Your task to perform on an android device: Edit the title of Bdp scholl note to College  
Image 0: 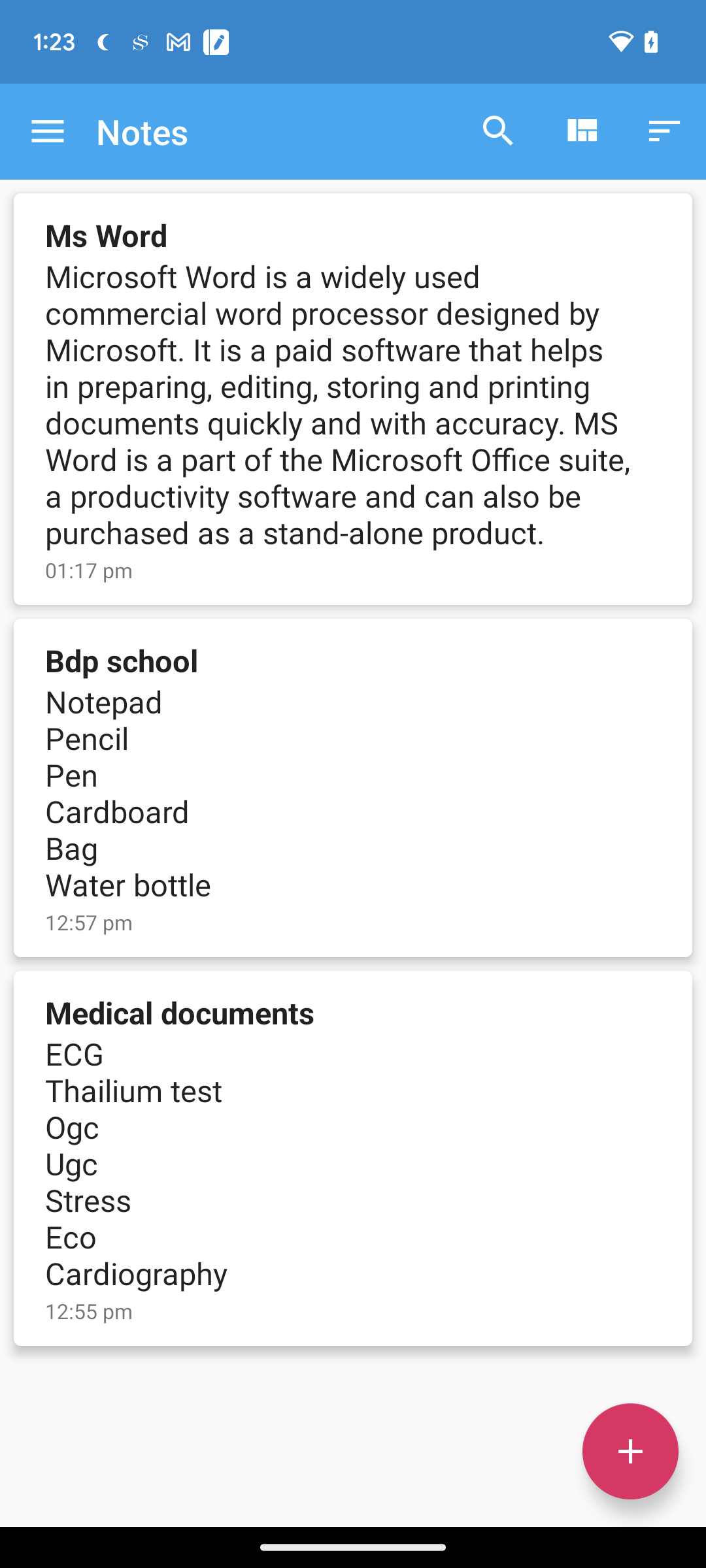
click on the Bdp School 
Step 0: click (342, 787)
Image 1: 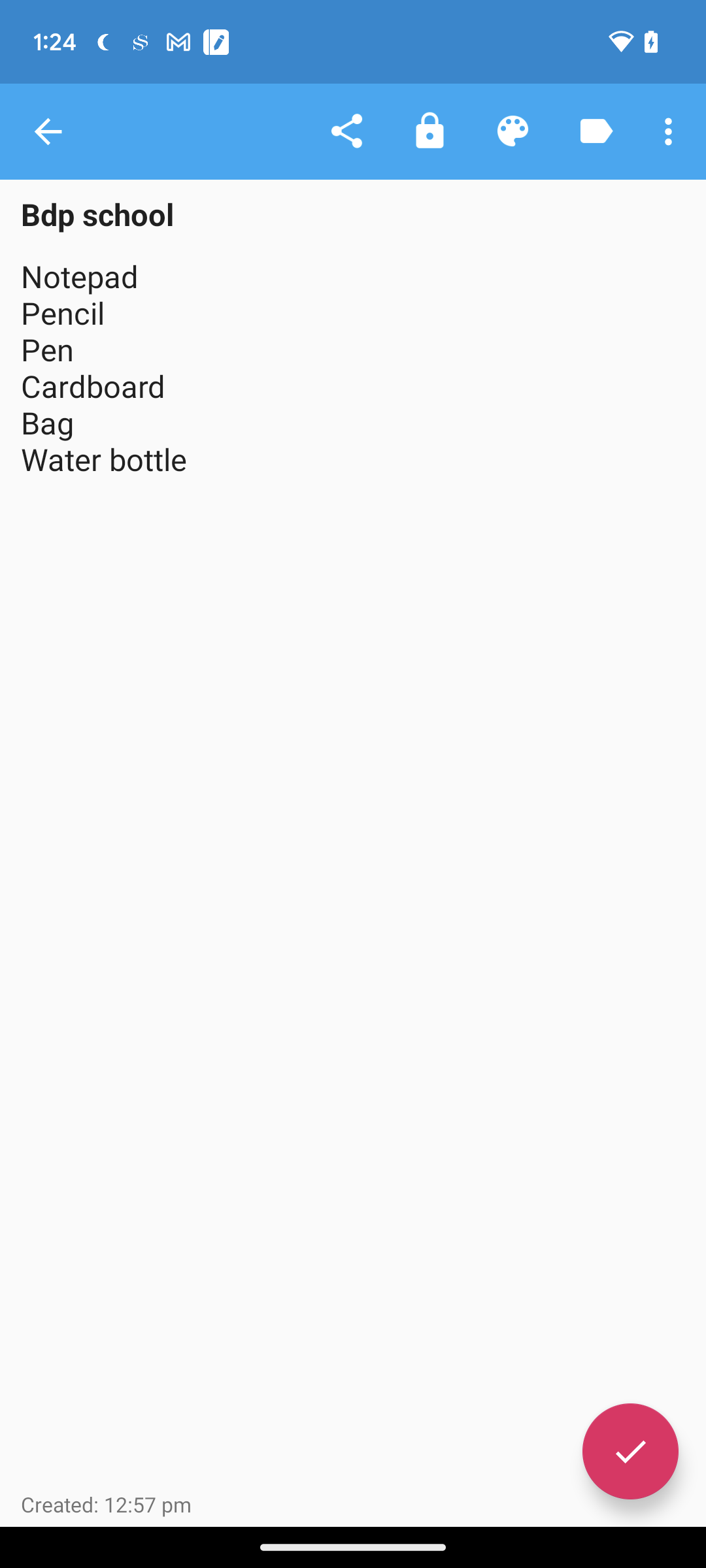
clear the text Bdp school
Step 1: click (353, 214)
Image 2: 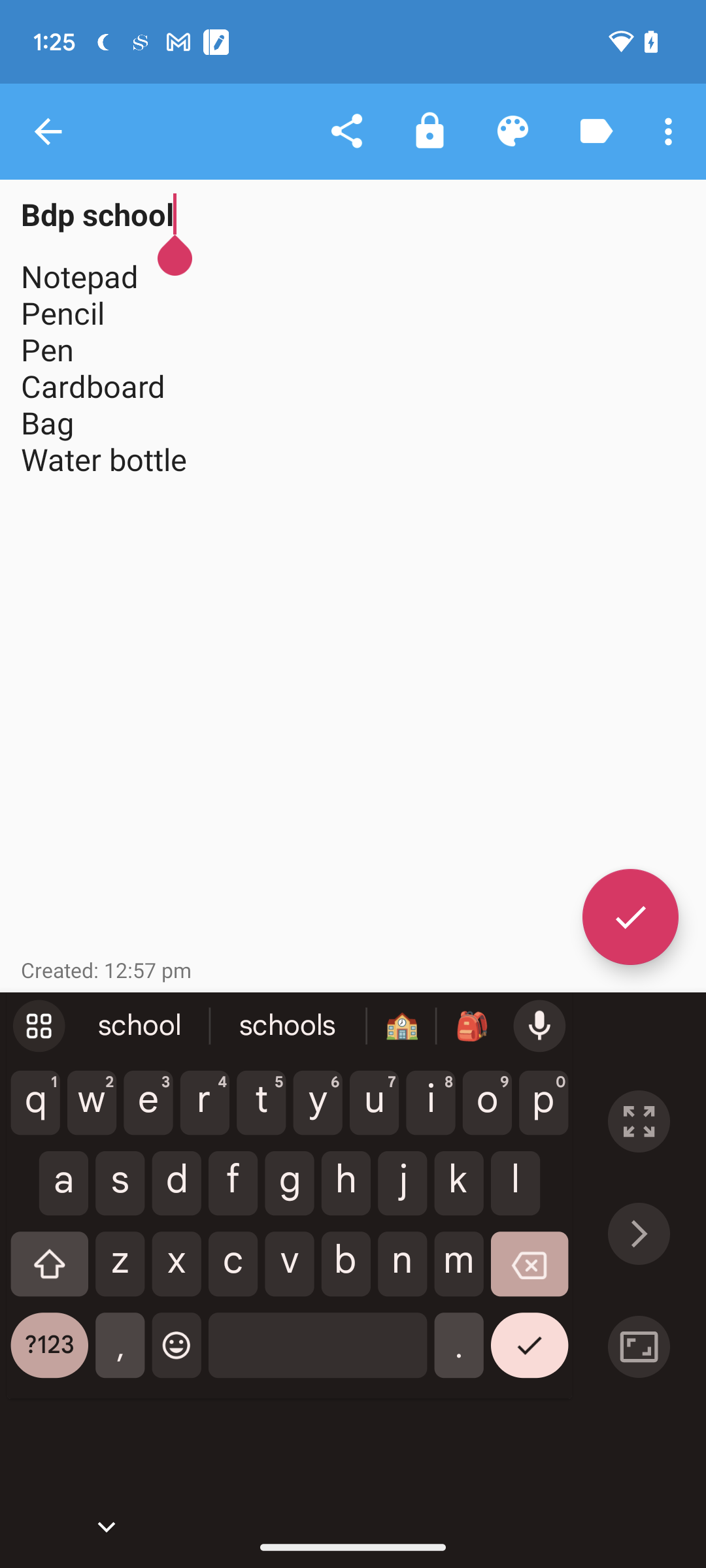
clear the text Bdp school
Step 2: click (353, 214)
Image 3: 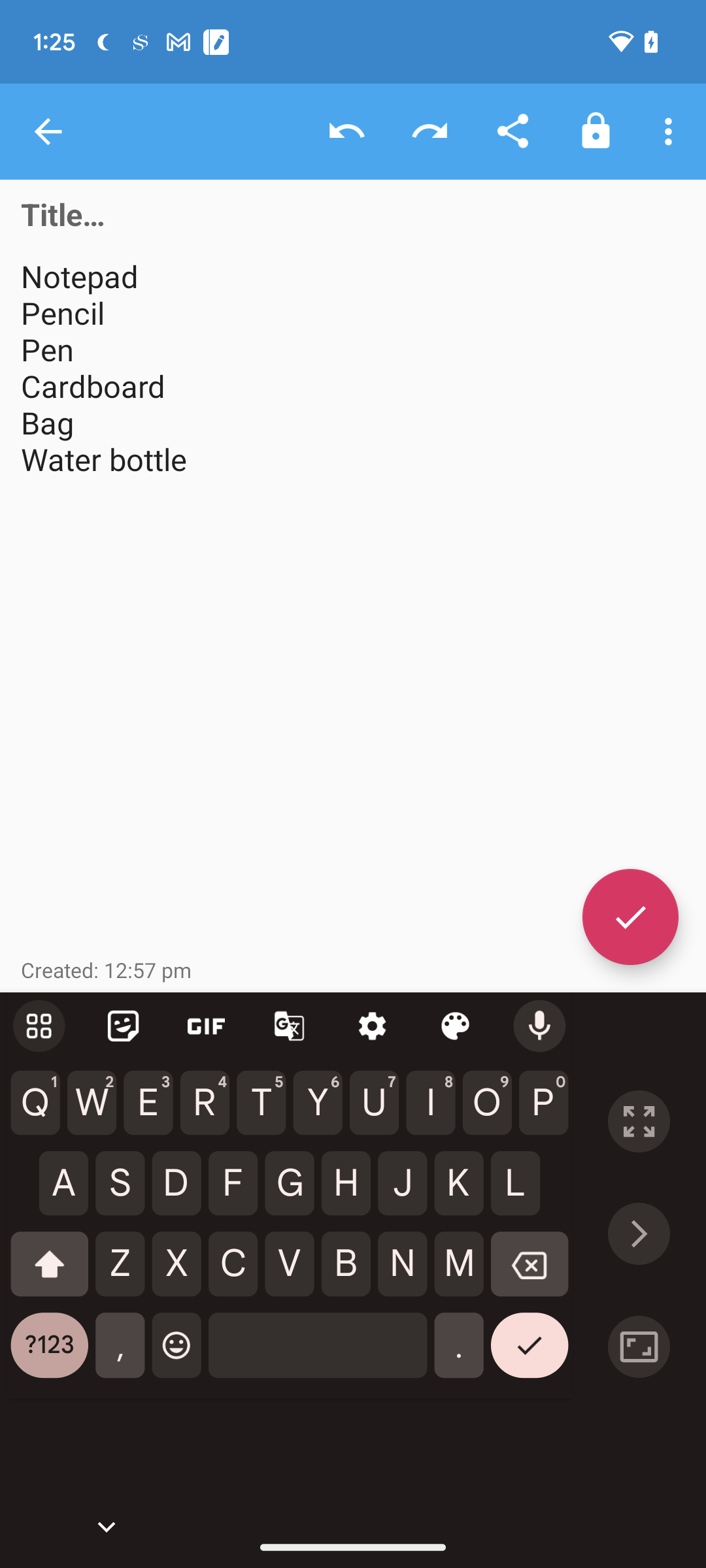
Enter College
Step 3: type "College"
Image 4: 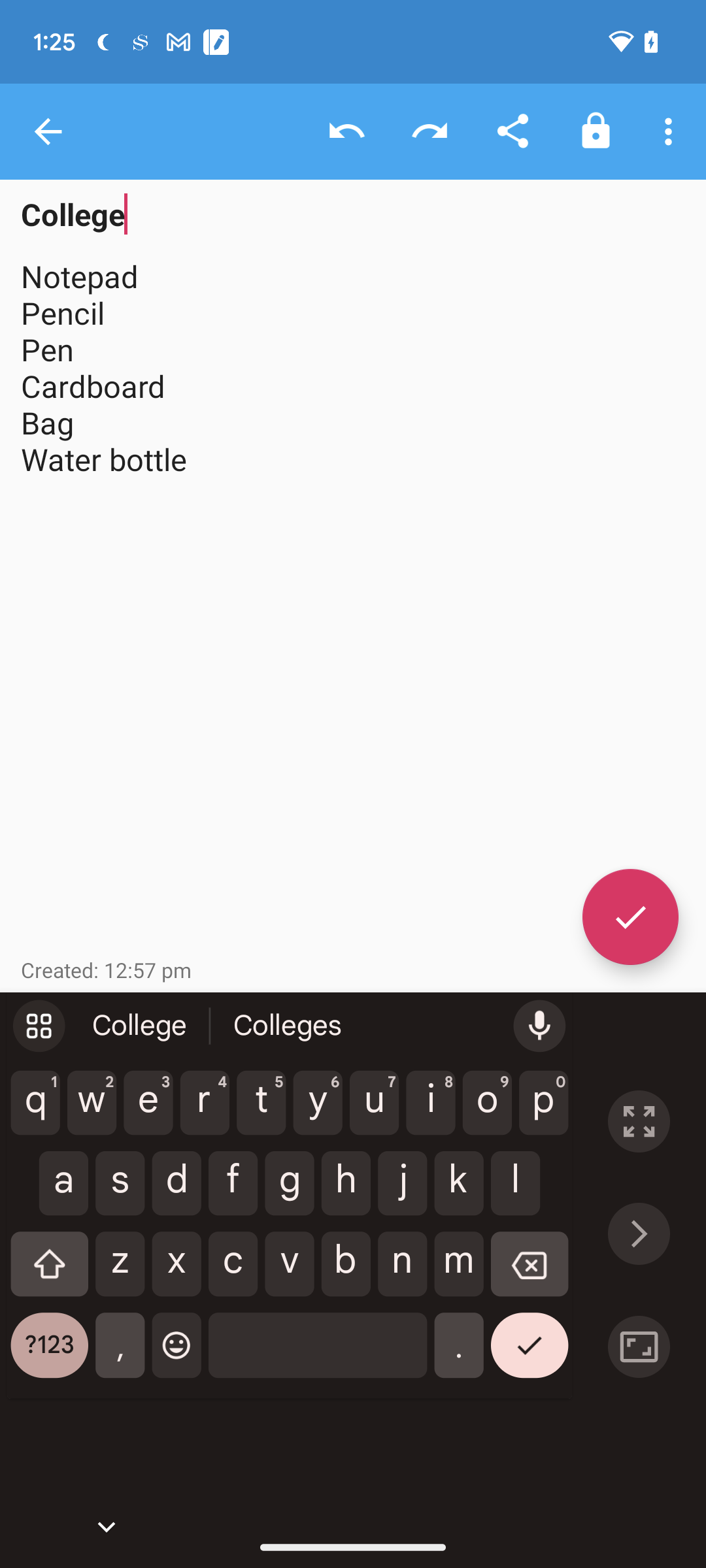
click on the tick button at the bottom of the screen
Step 4: click (630, 917)